Your task to perform on an android device: I want to view Yonex Badminton racket on the sports bazar app.
Image 0: 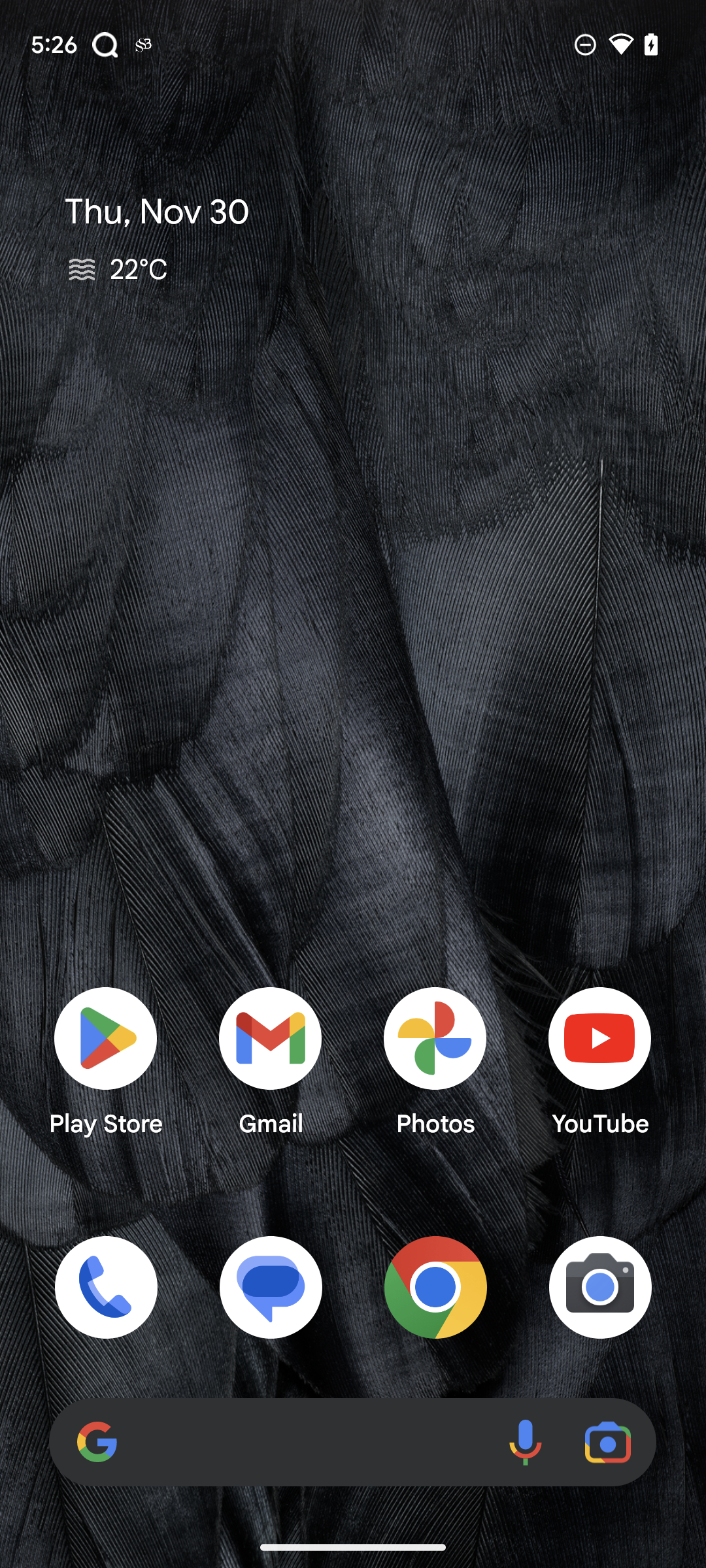
Open the sports bazar app.
Step 0: open app "Sports Bazar"
Image 1: 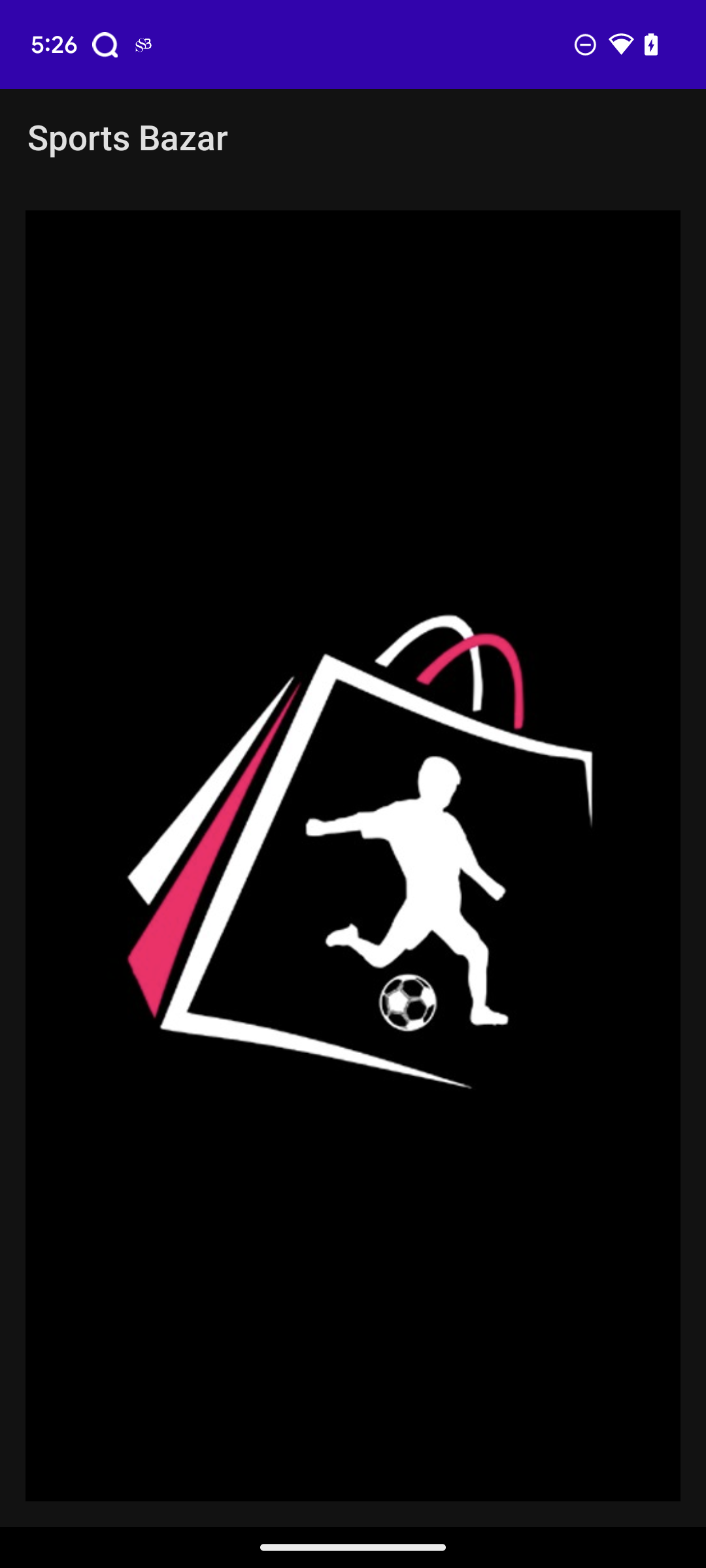
Open the sports bazar app.
Step 1: wait
Image 2: 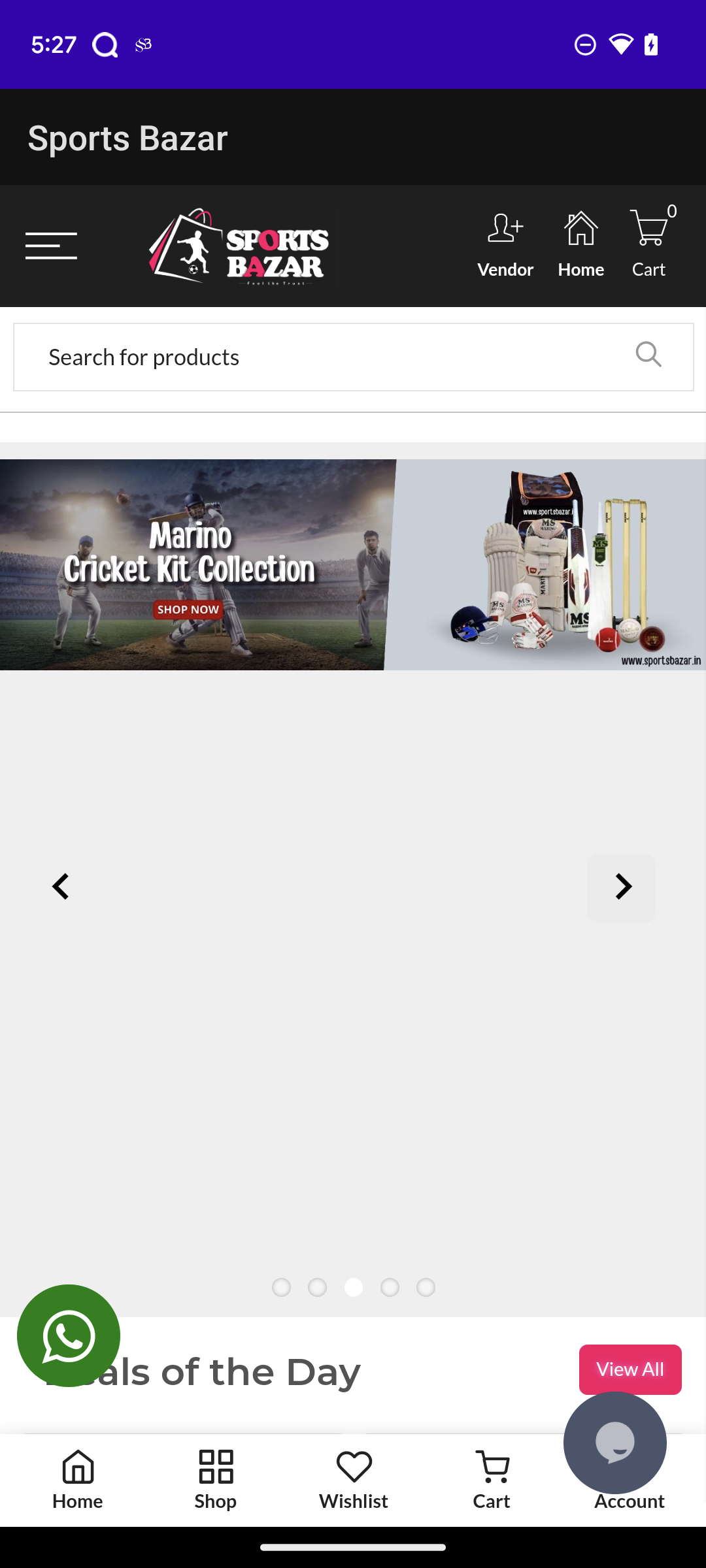
Click on the search bar on top of the screen.
Step 2: click (182, 351)
Image 3: 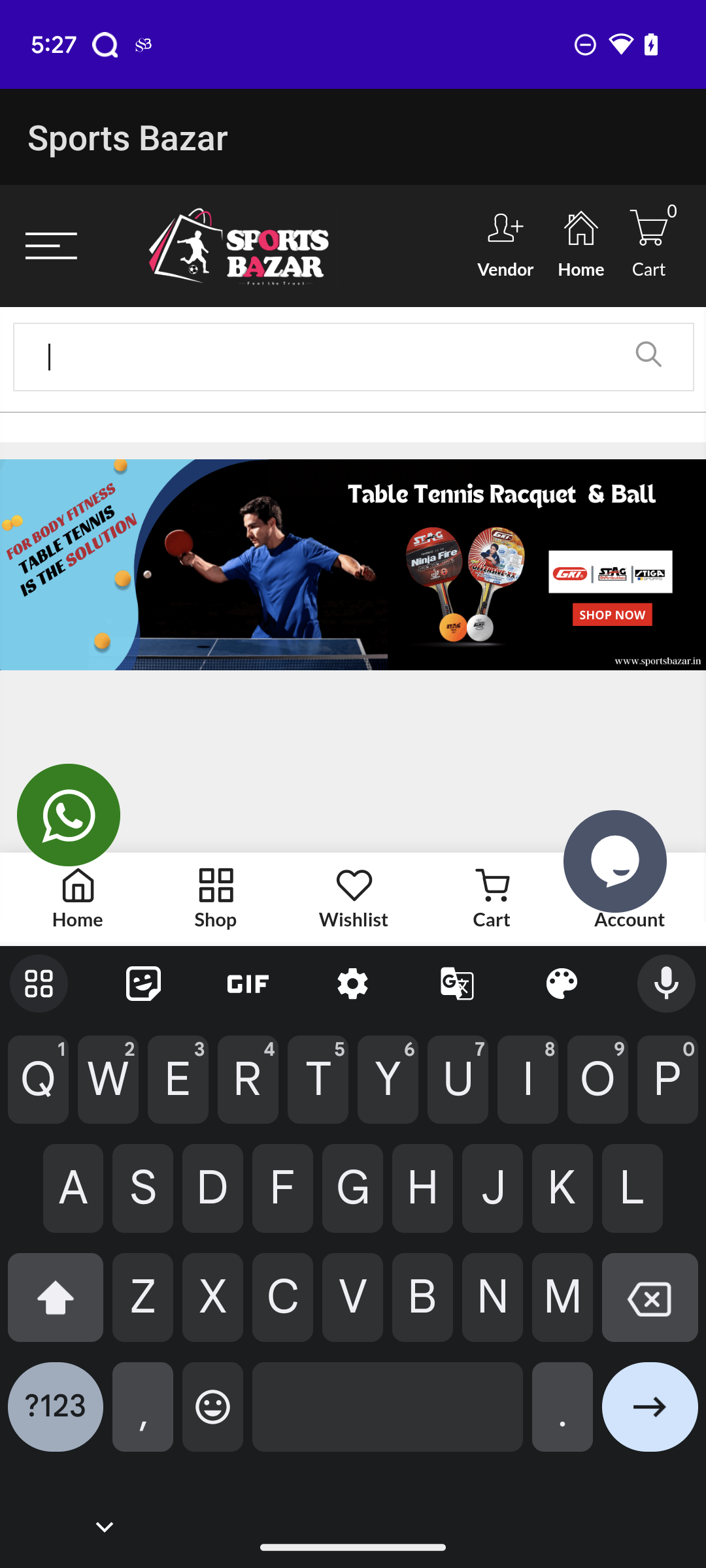
Enter yonex badminton racket in the search bar.
Step 3: type "yonex badminton racket"
Image 4: 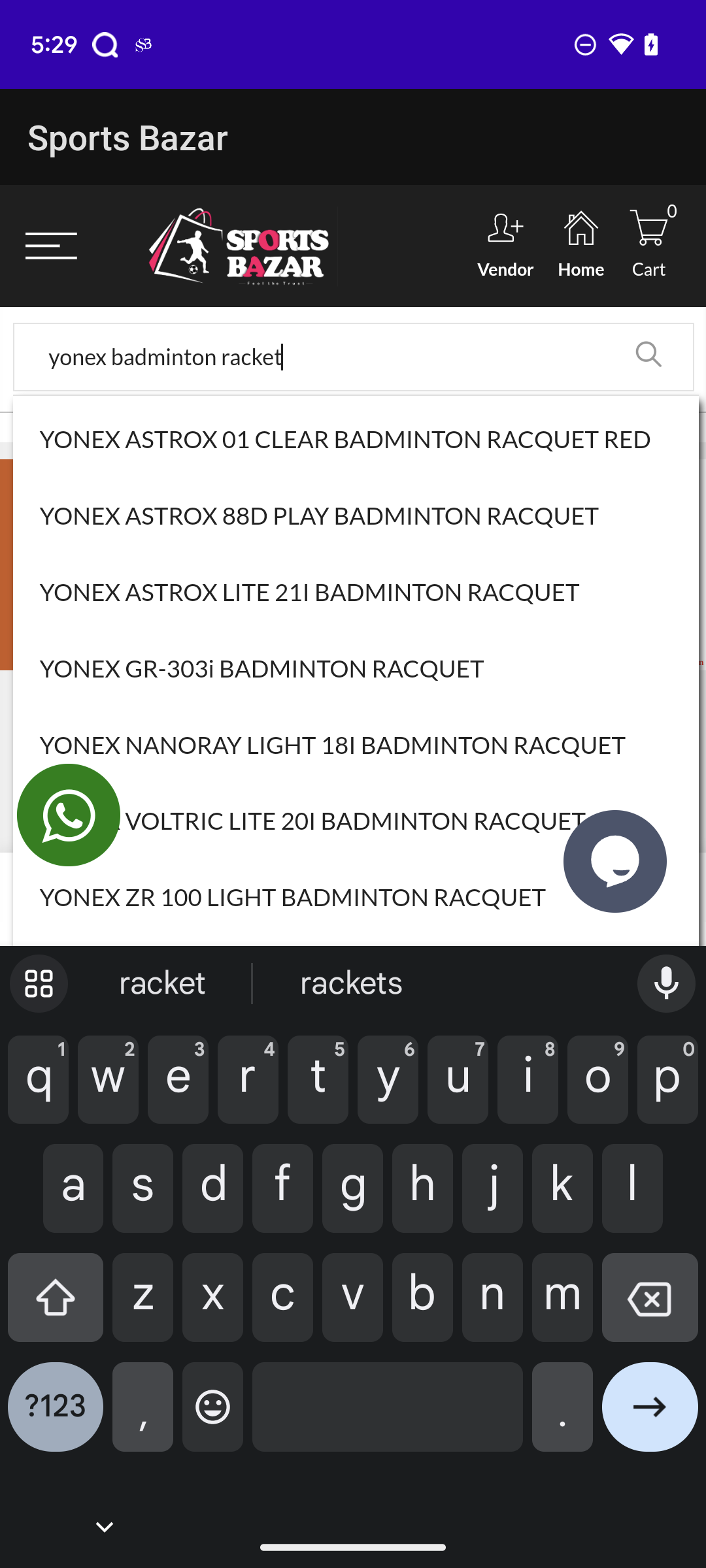
Click on the next icon on the bottom right side of the screen.
Step 4: click (650, 1417)